Your task to perform on an android device: I want to maintain my routine because my friend Carlos is motivated by my physical growth. Using the Workout Planner app, send Carlos my progress report at carlos3345@gmail.com.
Image 0: 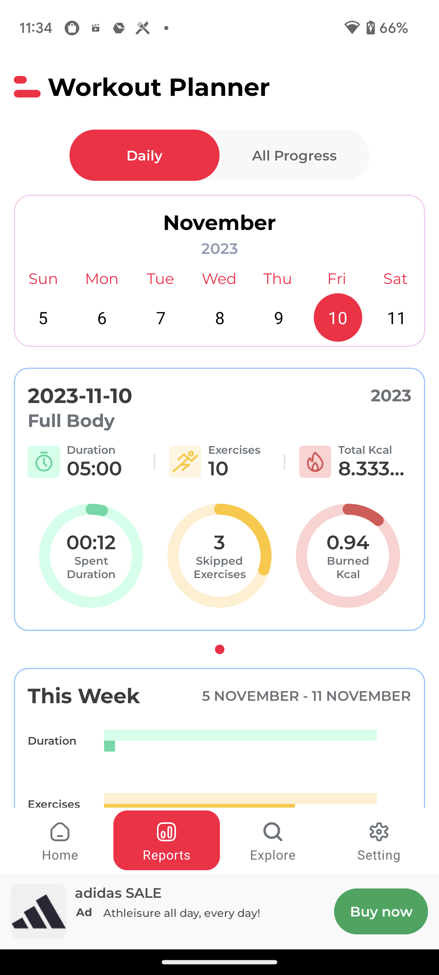
Go to the settings section at the bottom right corner of the screen
Step 0: click (379, 840)
Image 1: 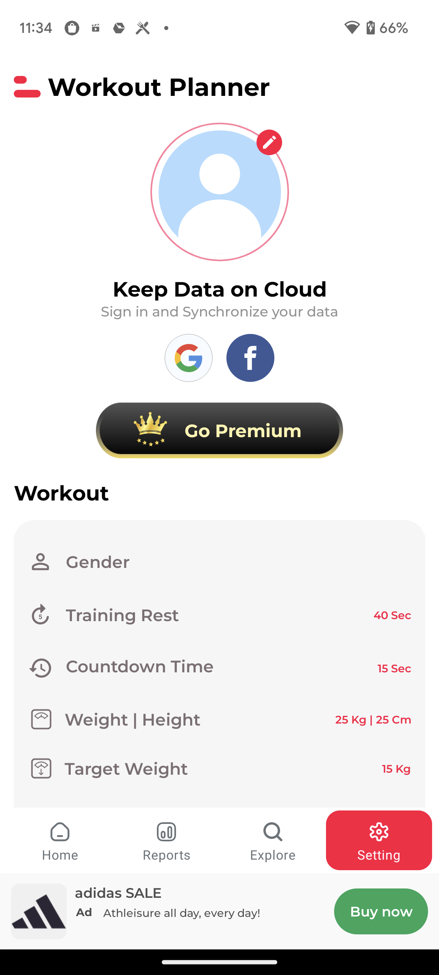
swipe up to see share option
Step 1: scroll down
Image 2: 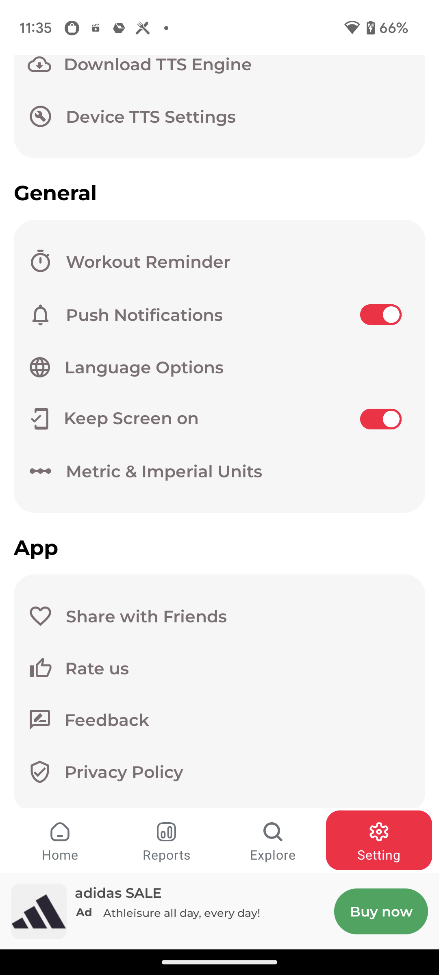
Click on Share with friends
Step 2: click (146, 616)
Image 3: 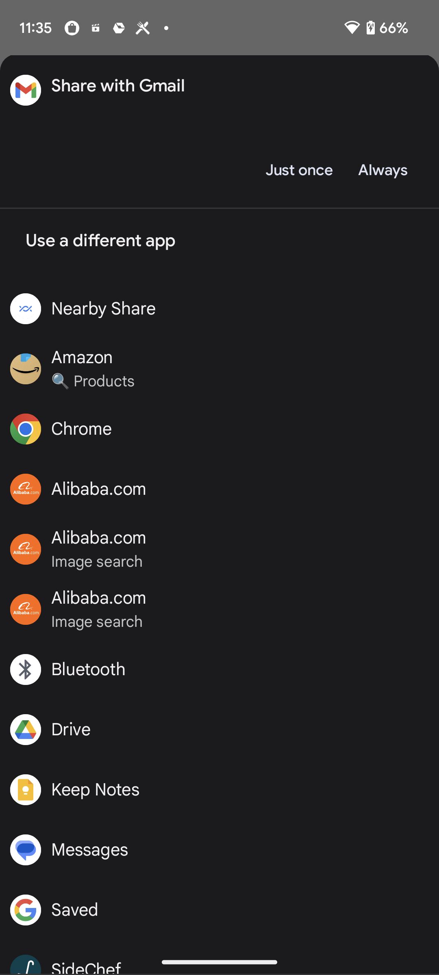
Click on Just once option of gmail
Step 3: click (298, 170)
Image 4: 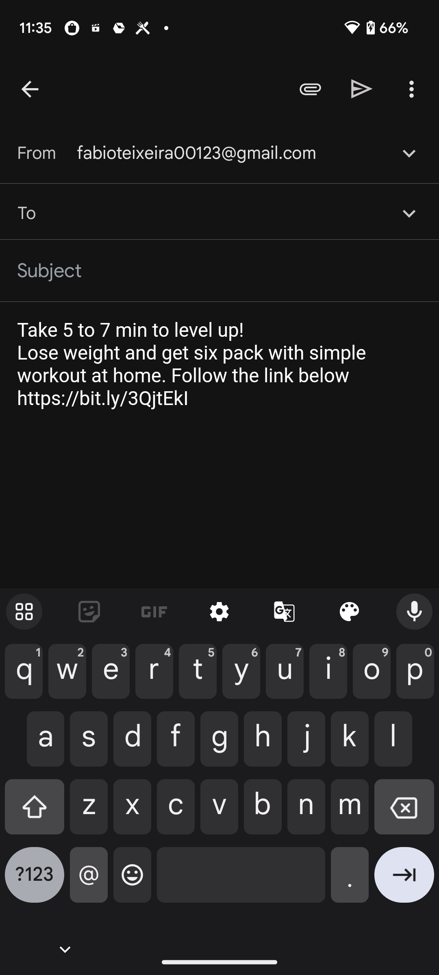
add recipient as carlos3345@gmail.com
Step 4: type "carlos3345@gmail.com"
Image 5: 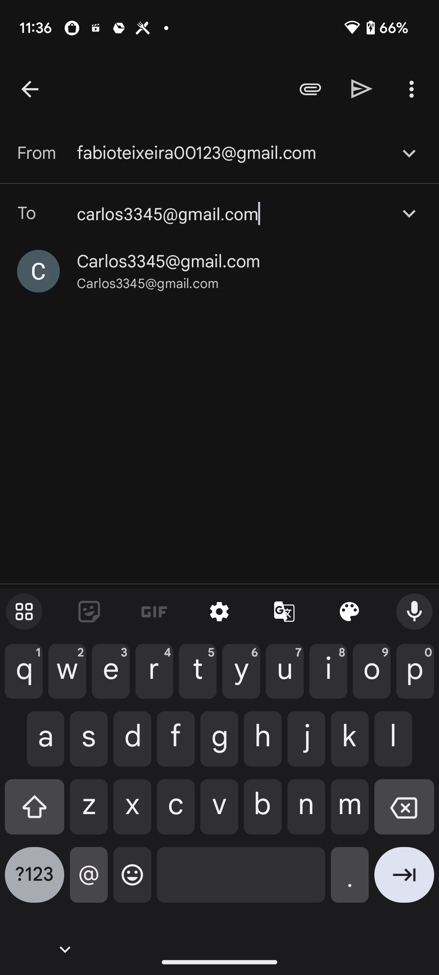
Click on the send icon at the top right corner of the screen
Step 5: click (362, 89)
Image 6: 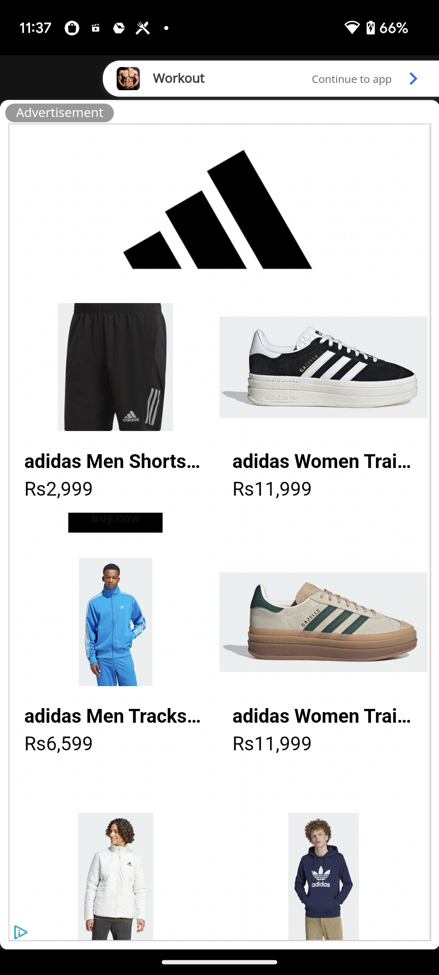
Click on Continue to app at the top right corner of the screen
Step 6: click (325, 78)